Your task to perform on an android device: I also want to search for hotels to stay at after reaching Berlin. I'm looking for a hotel with a single room, and the stay dates are January 1, 2024, to January 5, 2024, so search for the hotel in Berlin, Germany, for a stay on these days in the Skyscanner app.
Image 0: 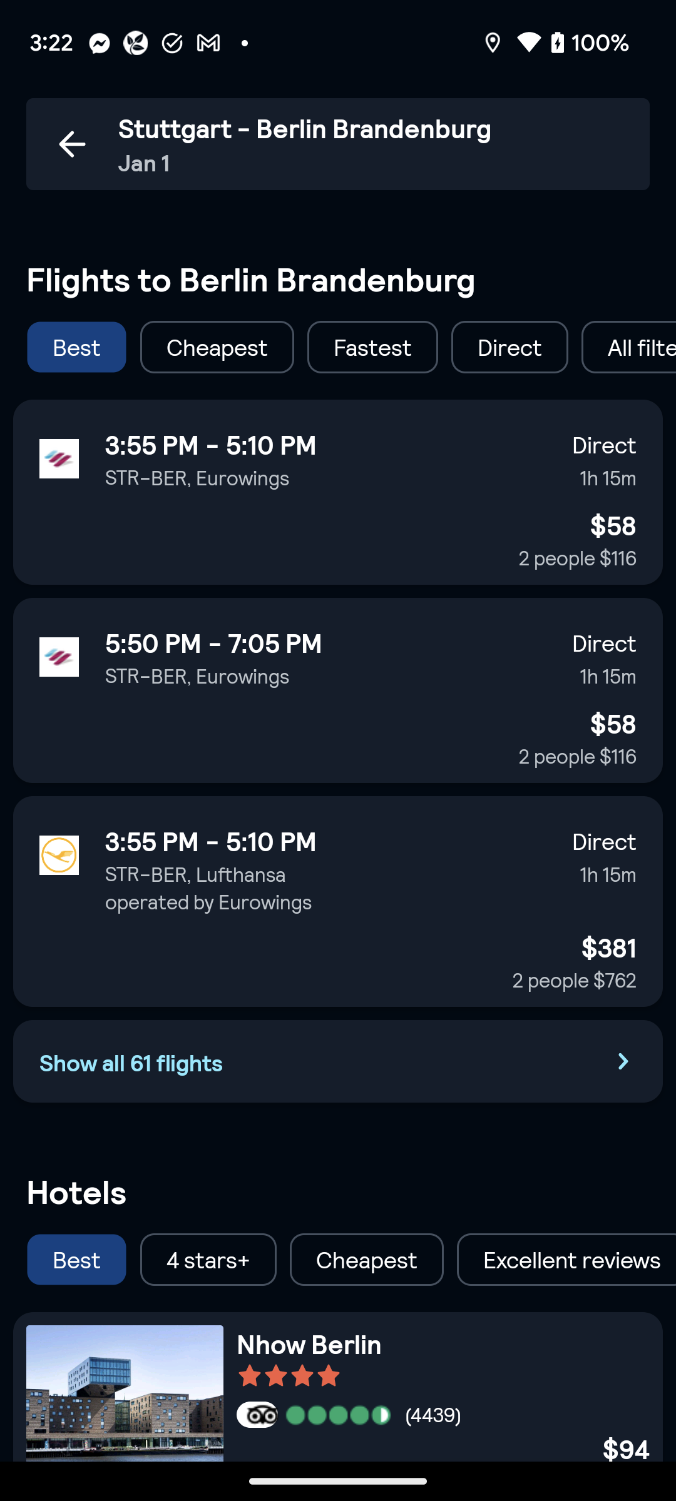
Scroll down to view hotels for my stay in Berlin.
Step 0: scroll down